Your task to perform on an android device: Cole wants to try One-pot pasta, so share the one-pot pasta recipe with her at coledbwpersonatest@gmail.com from the Side Chef app.
Image 0: 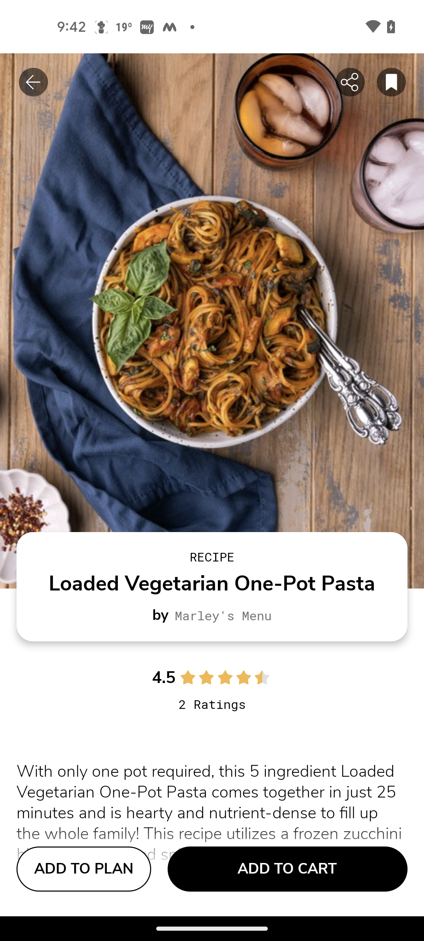
Click on the share option on the top of the screen.
Step 0: click (349, 80)
Image 1: 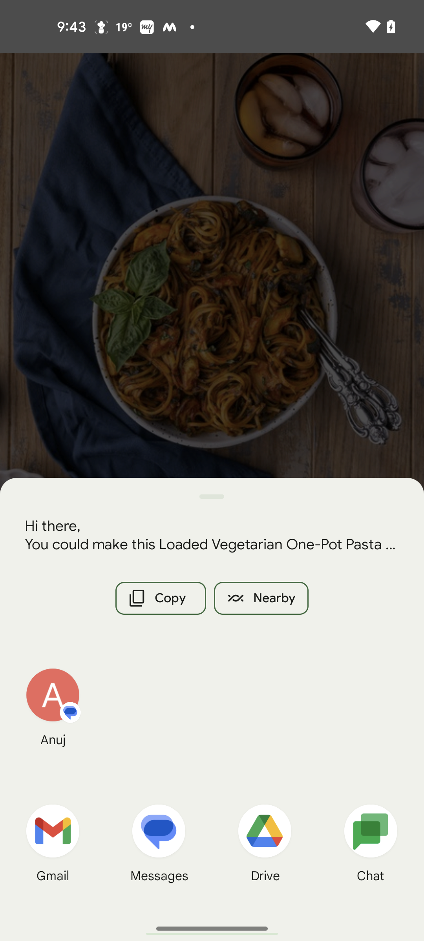
Click on the Gmail button on the bottom left of the screen.
Step 1: click (52, 831)
Image 2: 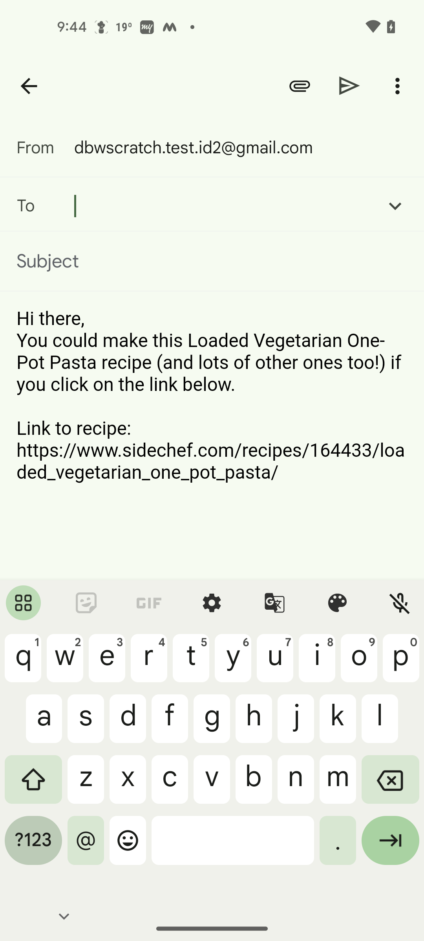
Type Cole's email address coledbwpersonatest@gmail.com in "to" text field.
Step 2: type "coledbwpersonatest@gmail.com"
Image 3: 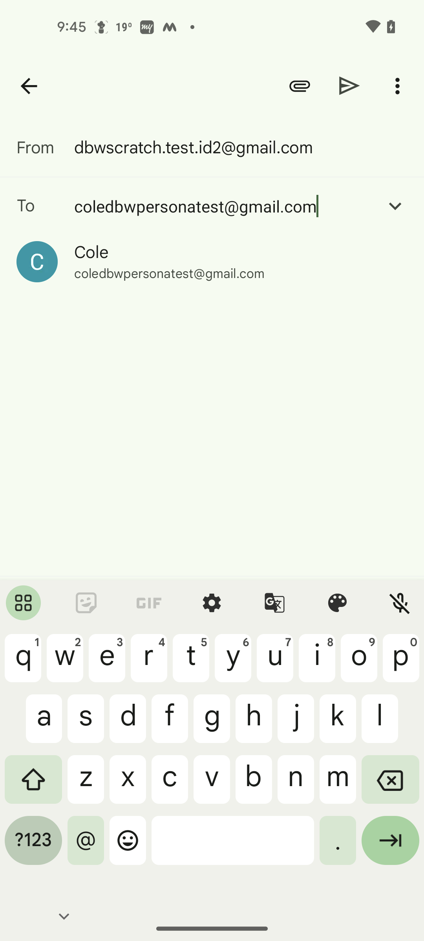
Click on send button on the top right side of the screen.
Step 3: click (349, 85)